Your task to perform on an android device: Look for shoes with the size filter of 8 in the Adidas app
Image 0: 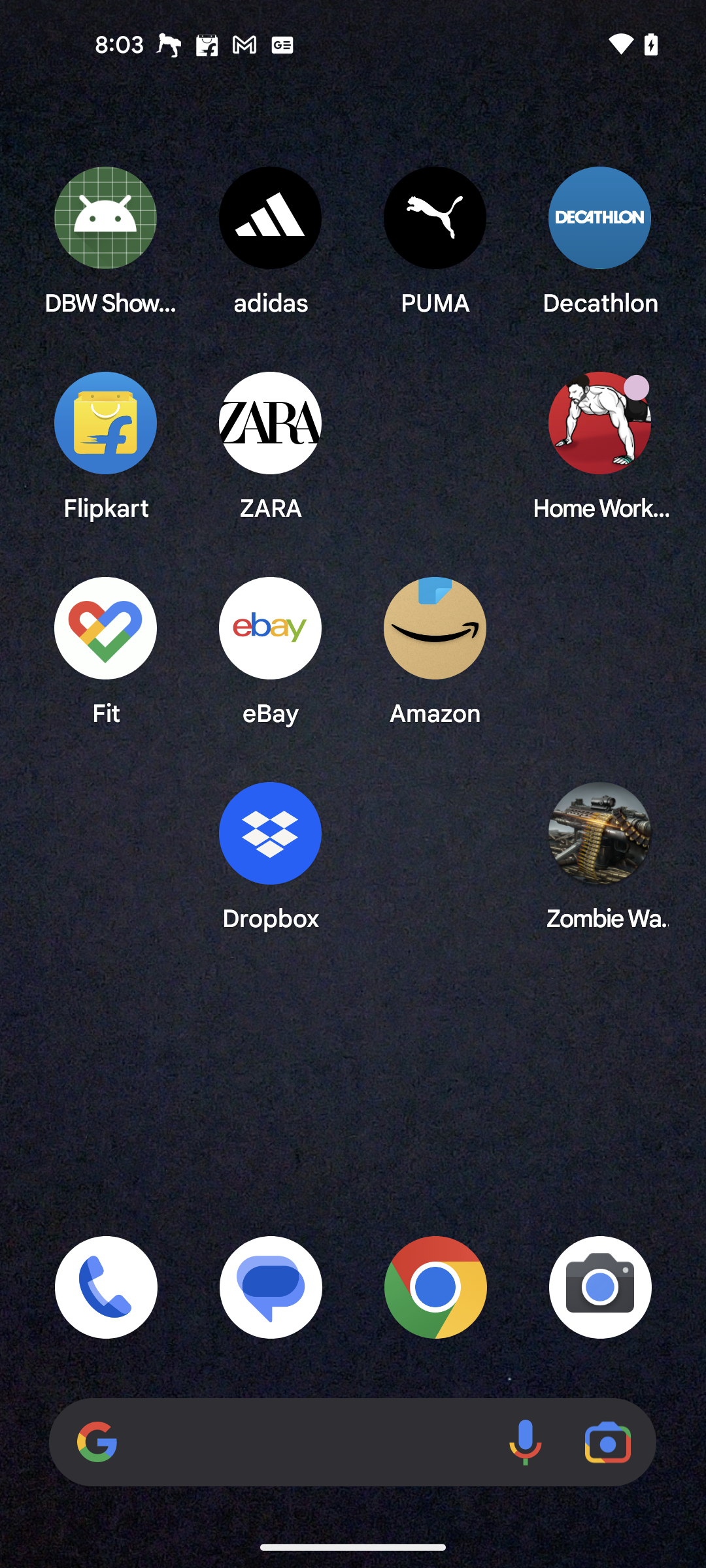
Open the Adidas app
Step 0: open app "adidas"
Image 1: 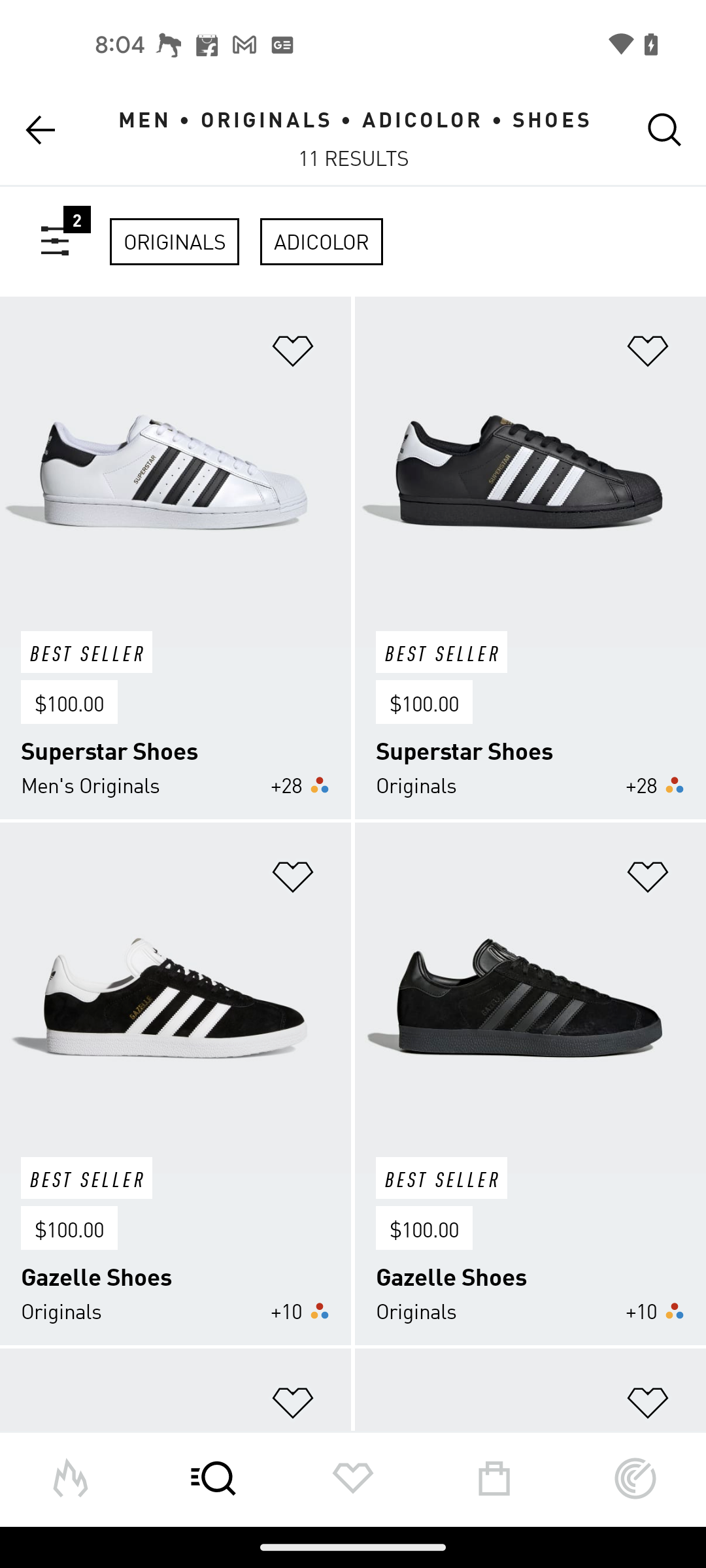
Click on the filter icon at the top left corner of the screen
Step 1: click (56, 252)
Image 2: 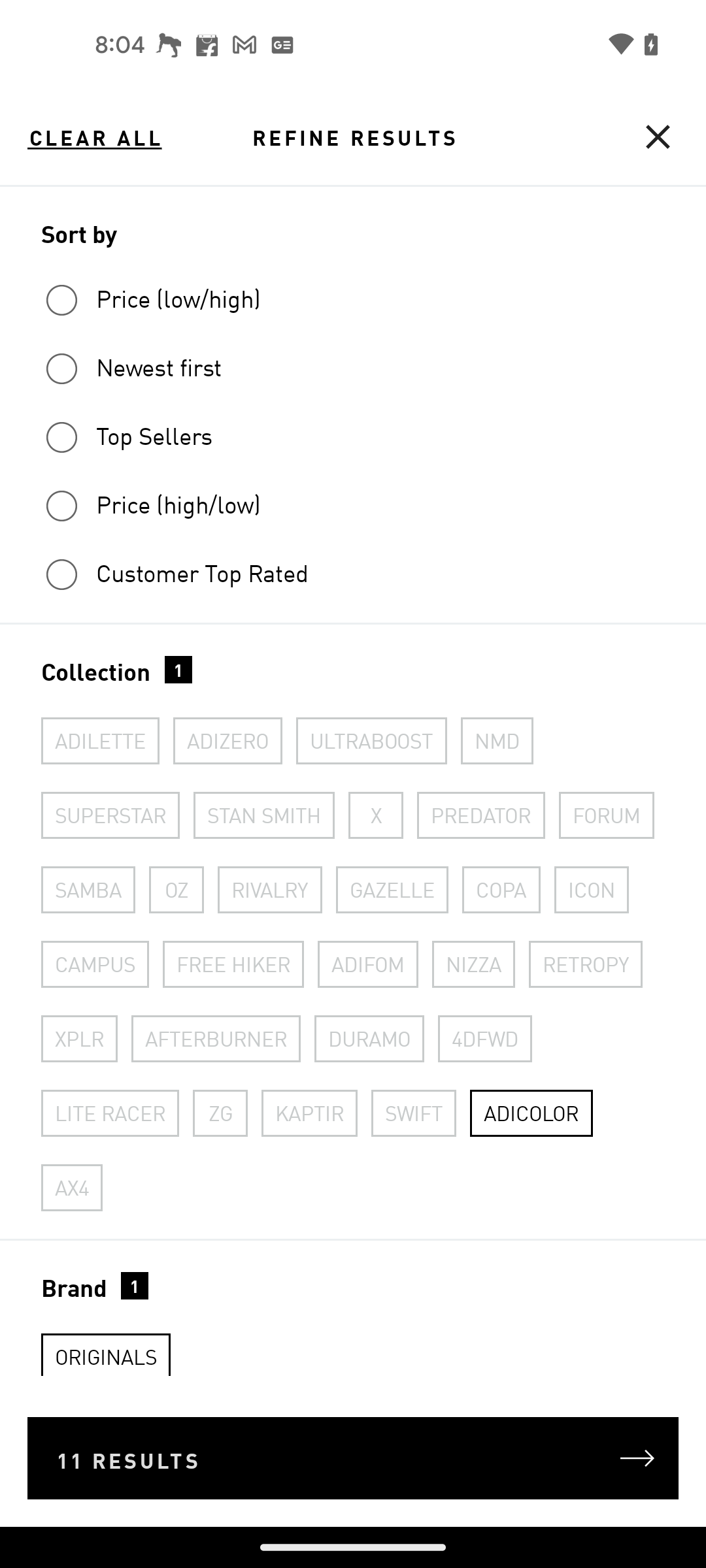
Scroll up for the Size filter
Step 2: scroll down
Image 3: 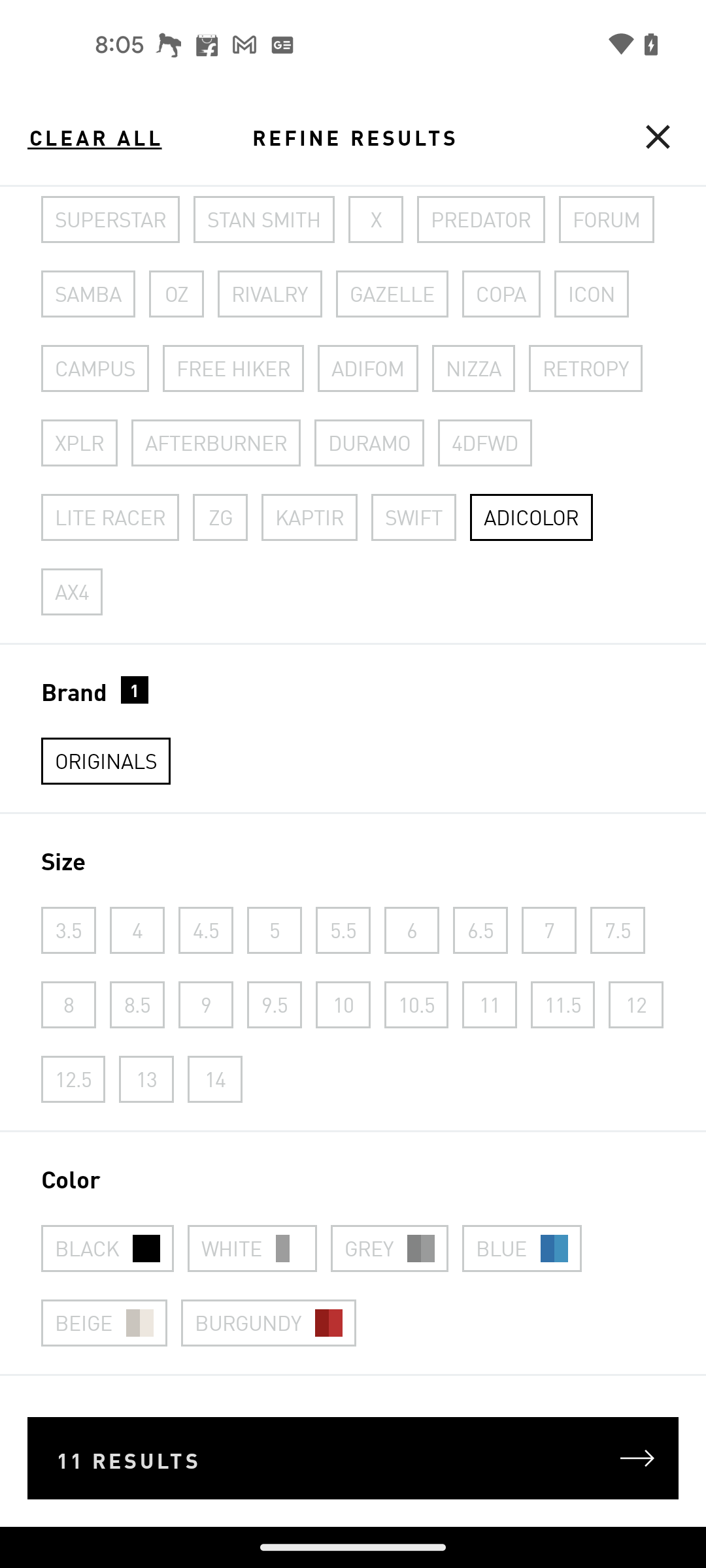
Select the 8 size from the size filter
Step 3: click (65, 1000)
Image 4: 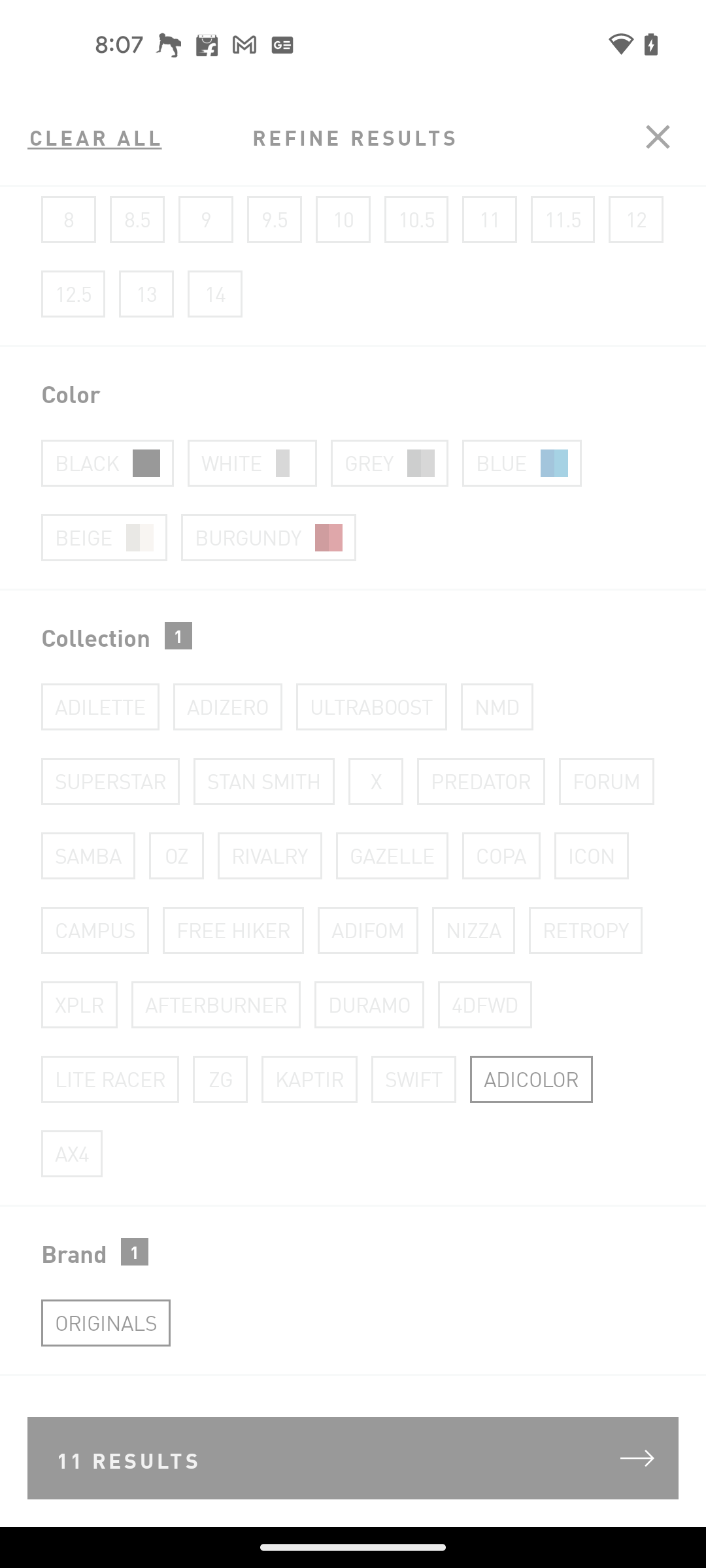
Select the 8 size from the size filter
Step 4: wait
Image 5: 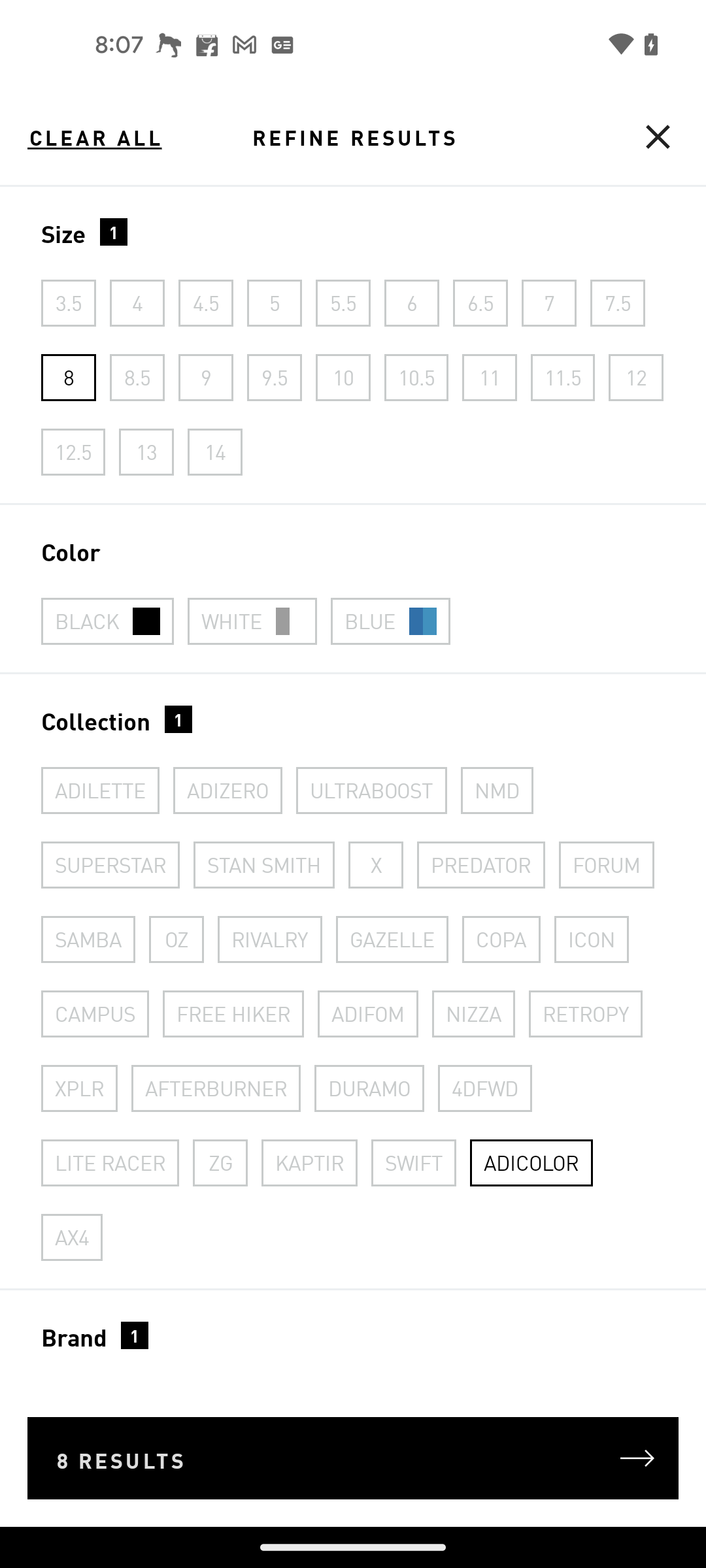
Click on the Results button at the bottom of the screen
Step 5: click (227, 1457)